Your task to perform on an android device: Jane's birthday is coming up in the coming week, and I would like to give him a hand poke tool. Search for hand poke tool in the Ultimate Beauty app.
Image 0: 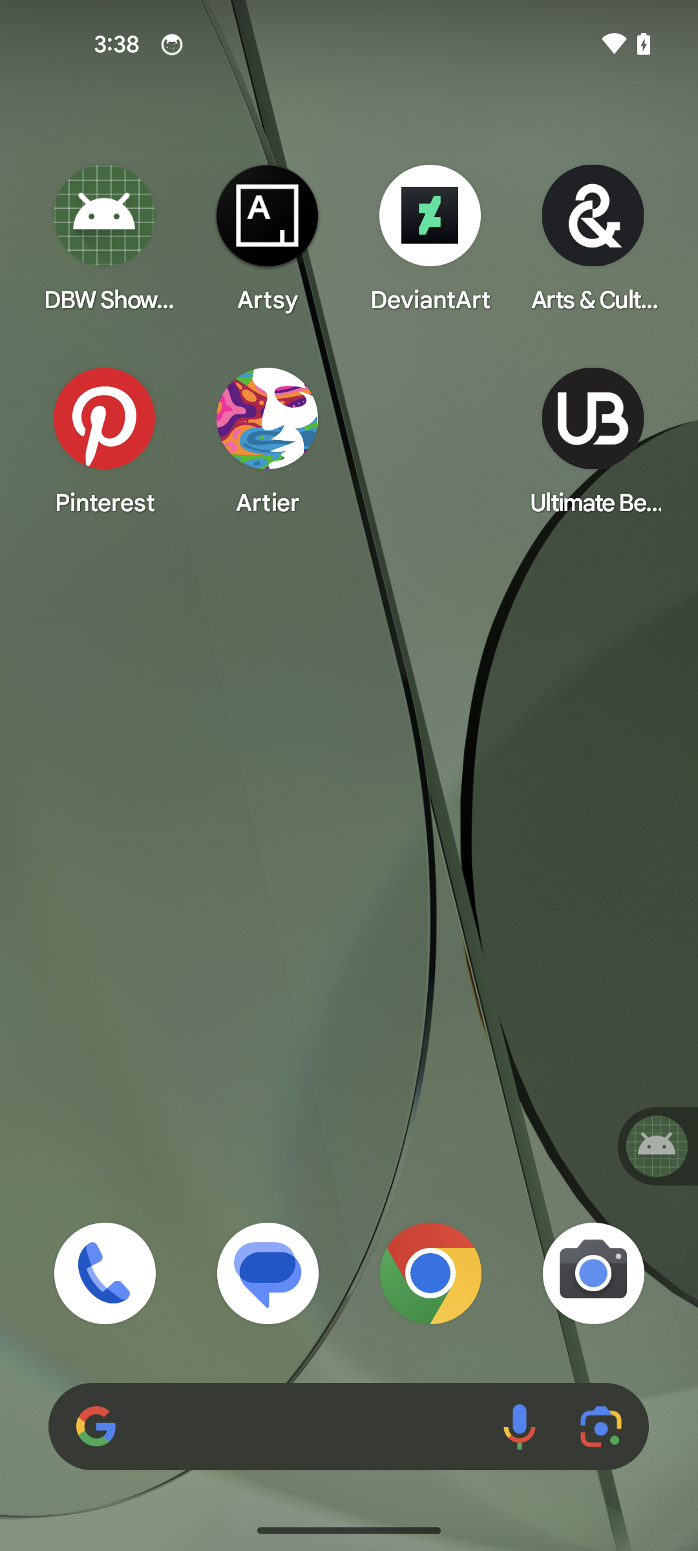
Open the Ultimate Beauty app 
Step 0: open app "Ultimate Beauty ®"
Image 1: 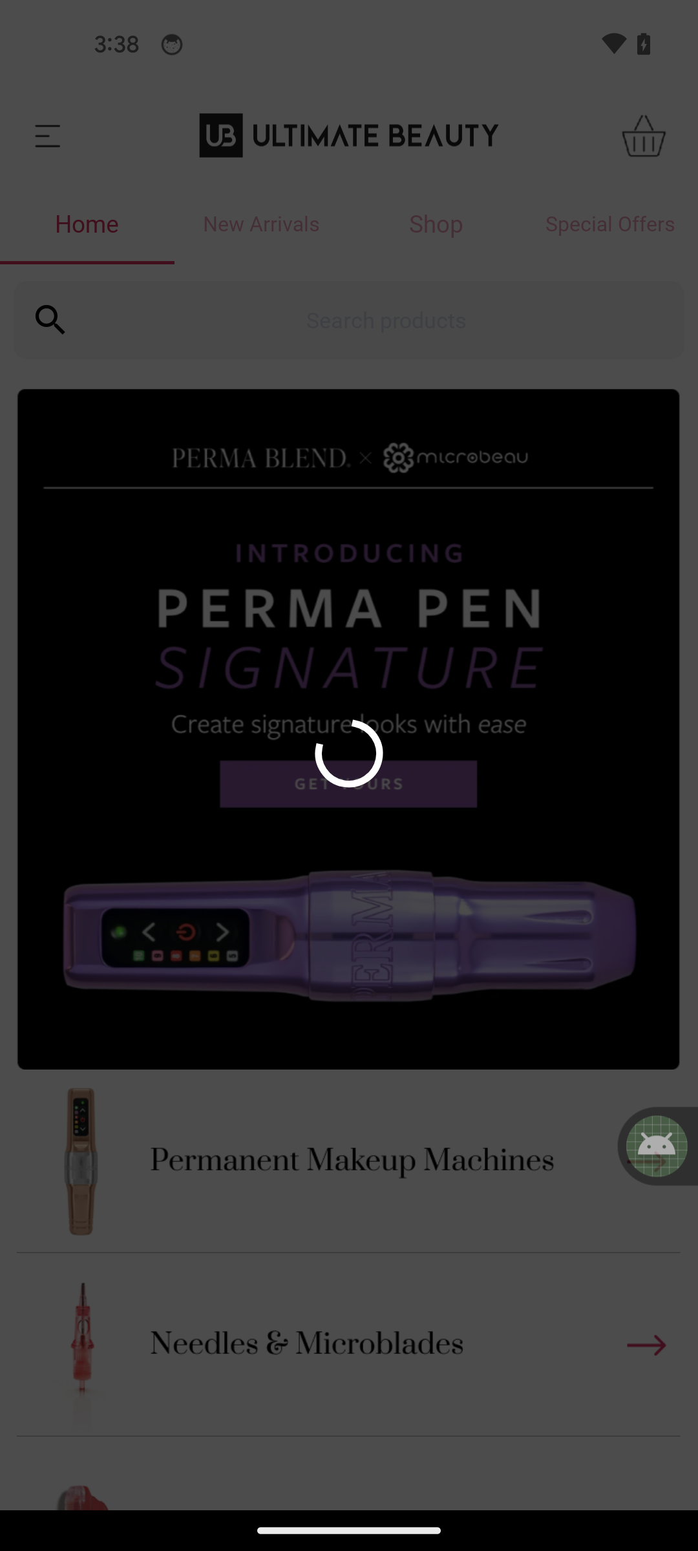
Click on the search bar at the top of the screen
Step 1: wait
Image 2: 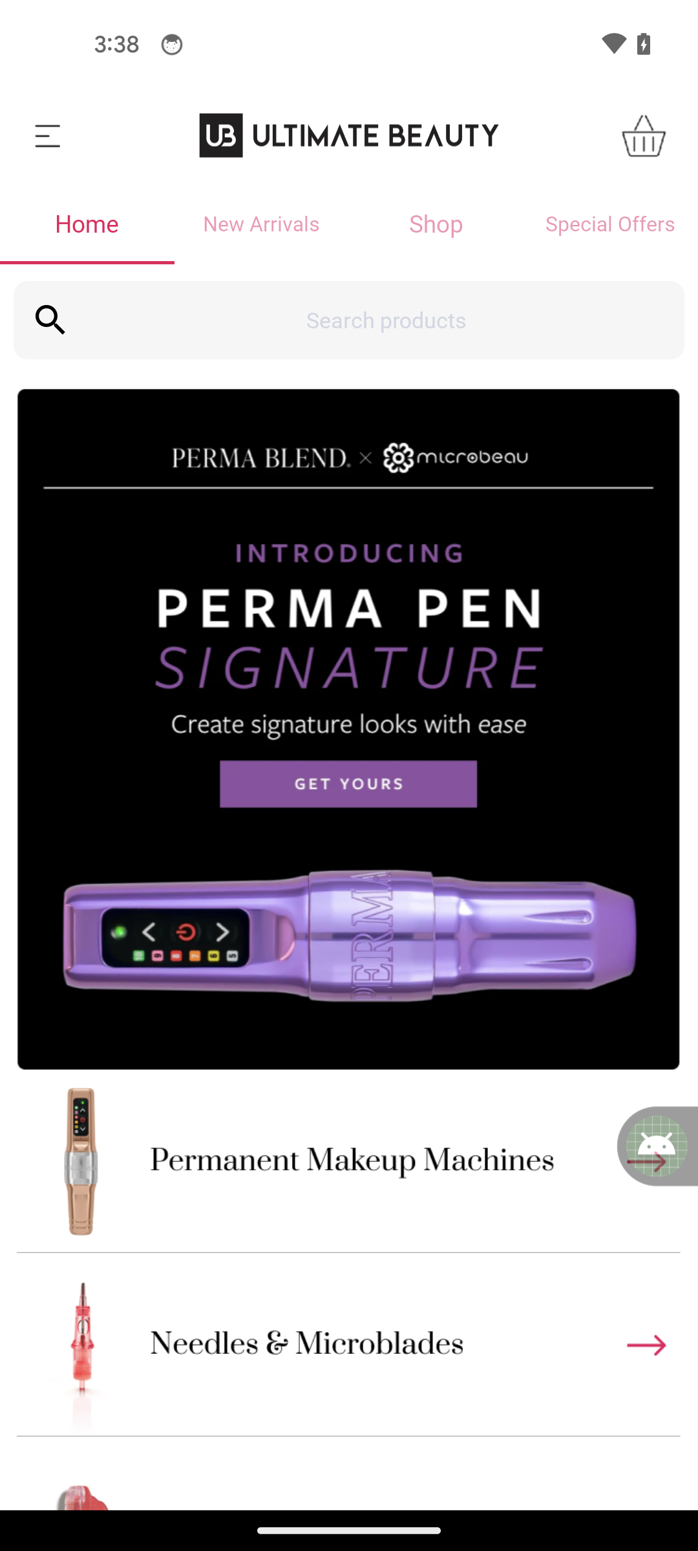
Click on the search bar at the top of the screen
Step 2: click (386, 320)
Image 3: 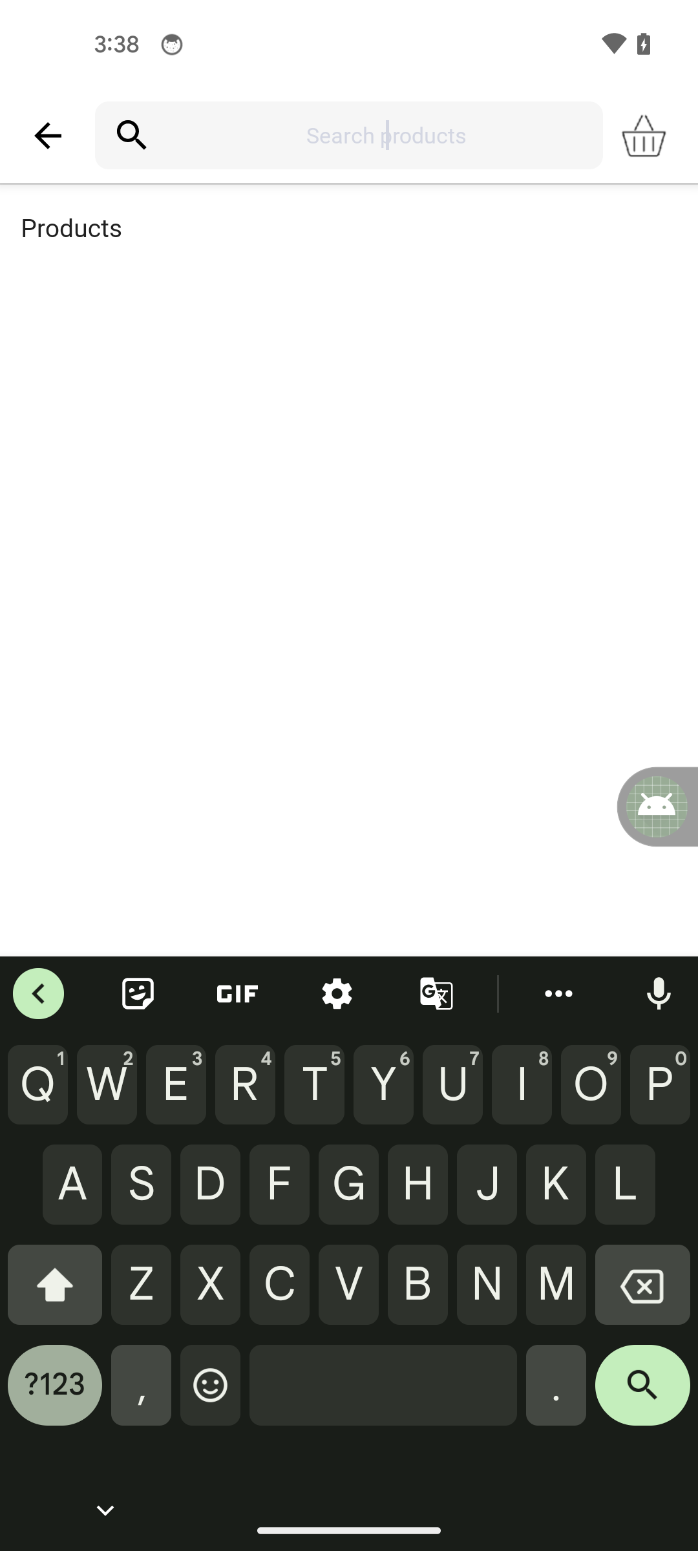
Type hand poke tool in the search bar
Step 3: type "hand poke tool"
Image 4: 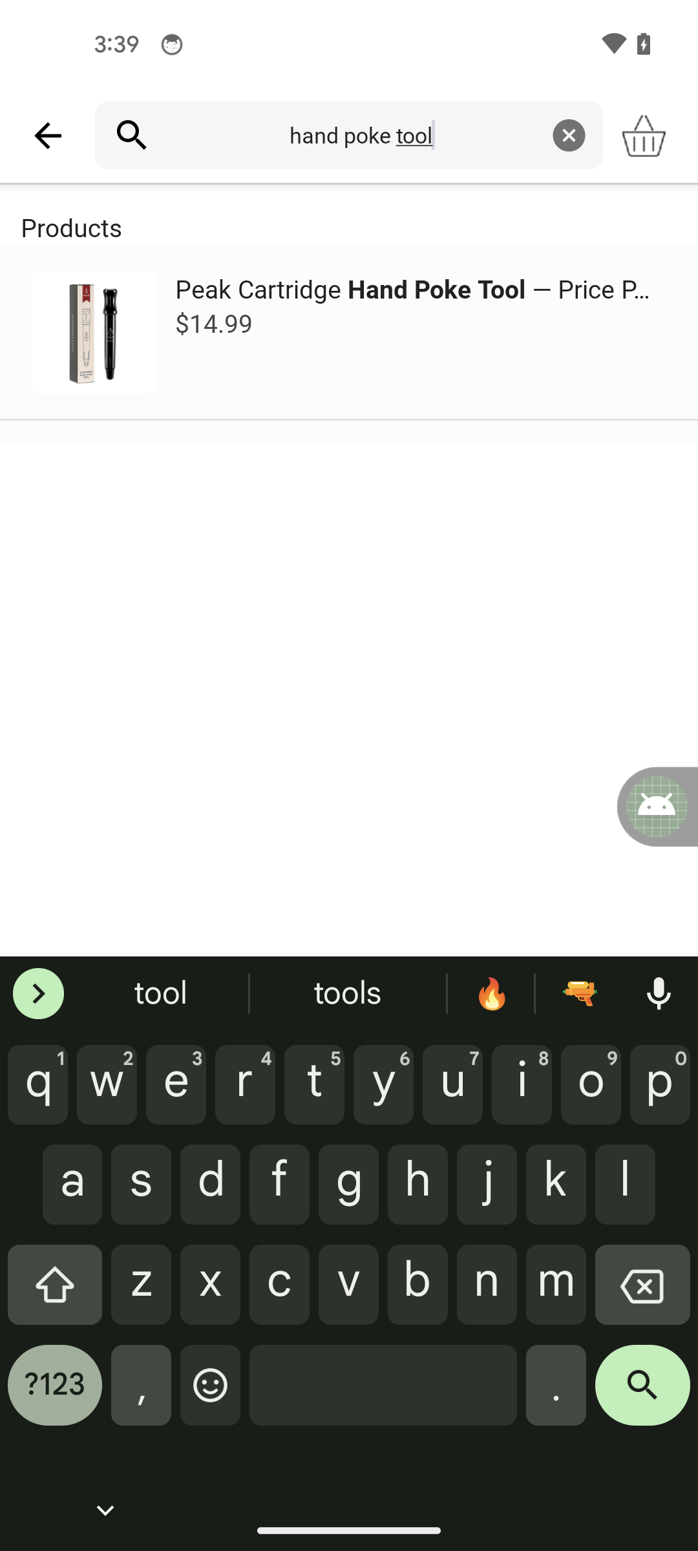
Click on  the search button in the keyboard
Step 4: click (642, 1395)
Image 5: 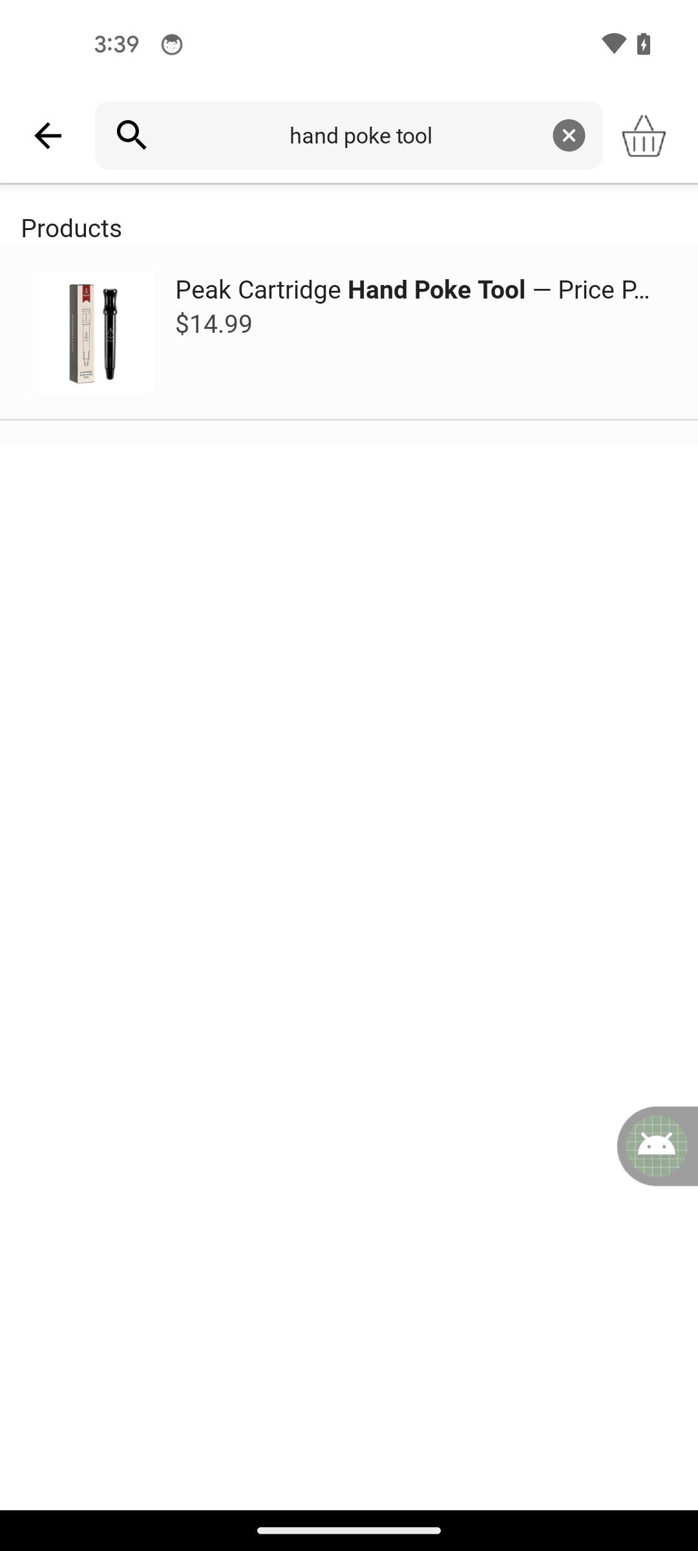
Click on the first suggested result
Step 5: click (93, 332)